Your task to perform on an android device: Open WinZip app, Go to the Archives and Decompress the File named CompressFile_20230706T161306Z.zip in the My Files folder
Image 0: 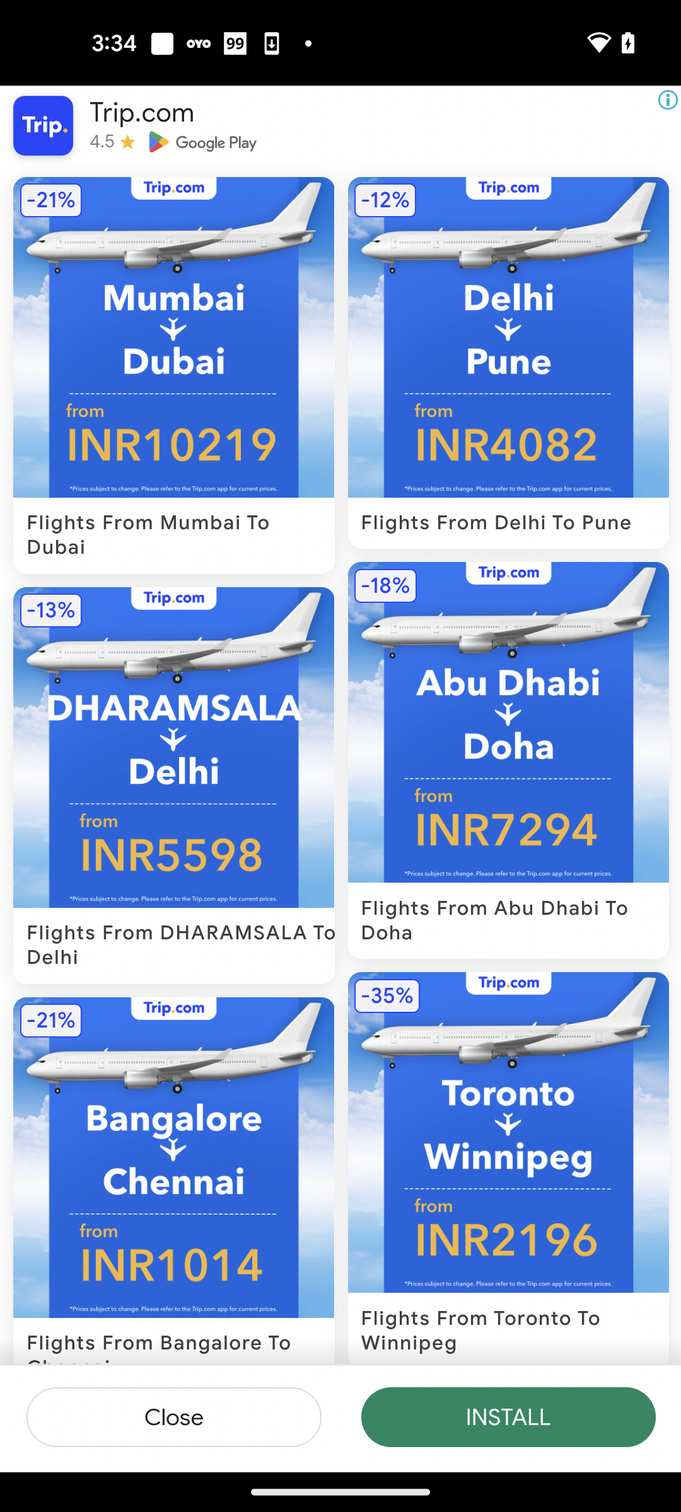
Open WinZip app
Step 0: open app "WinZip"
Image 1: 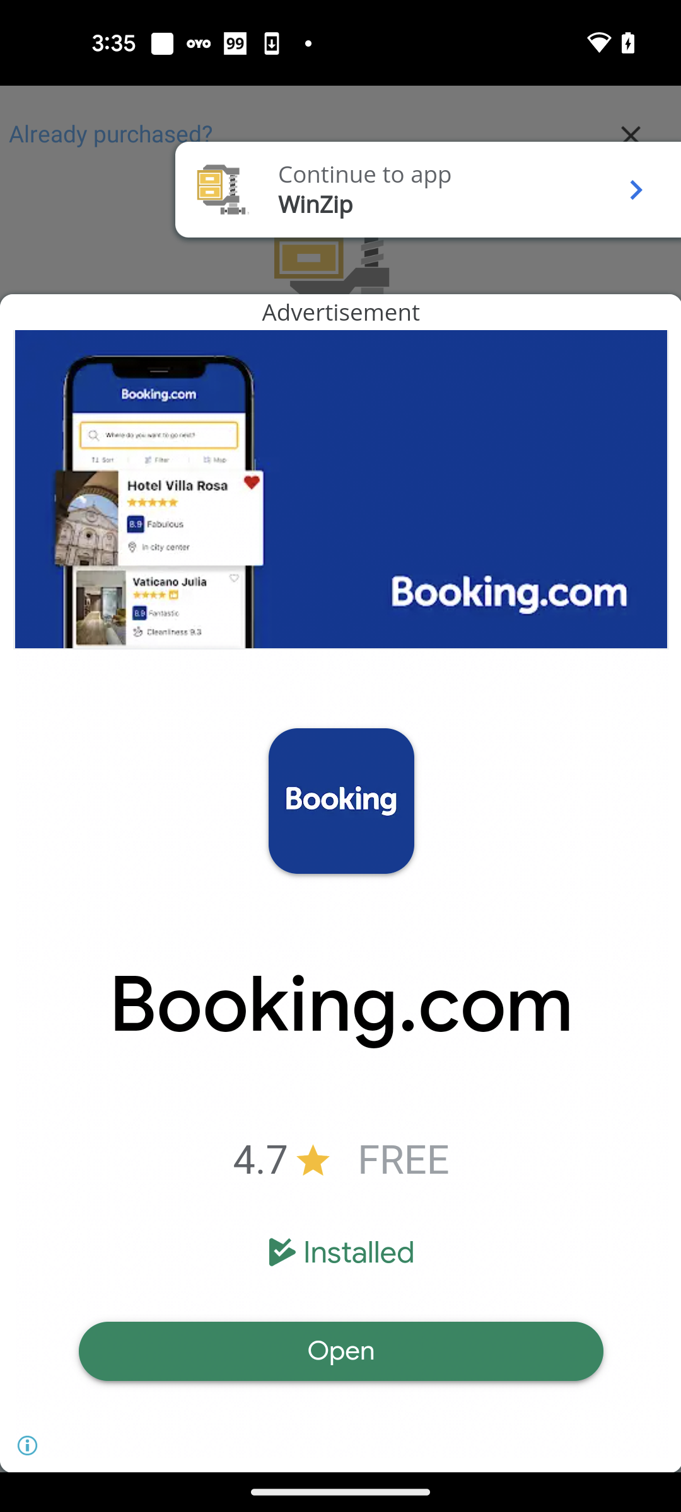
Click on the Continue to app option
Step 1: click (365, 175)
Image 2: 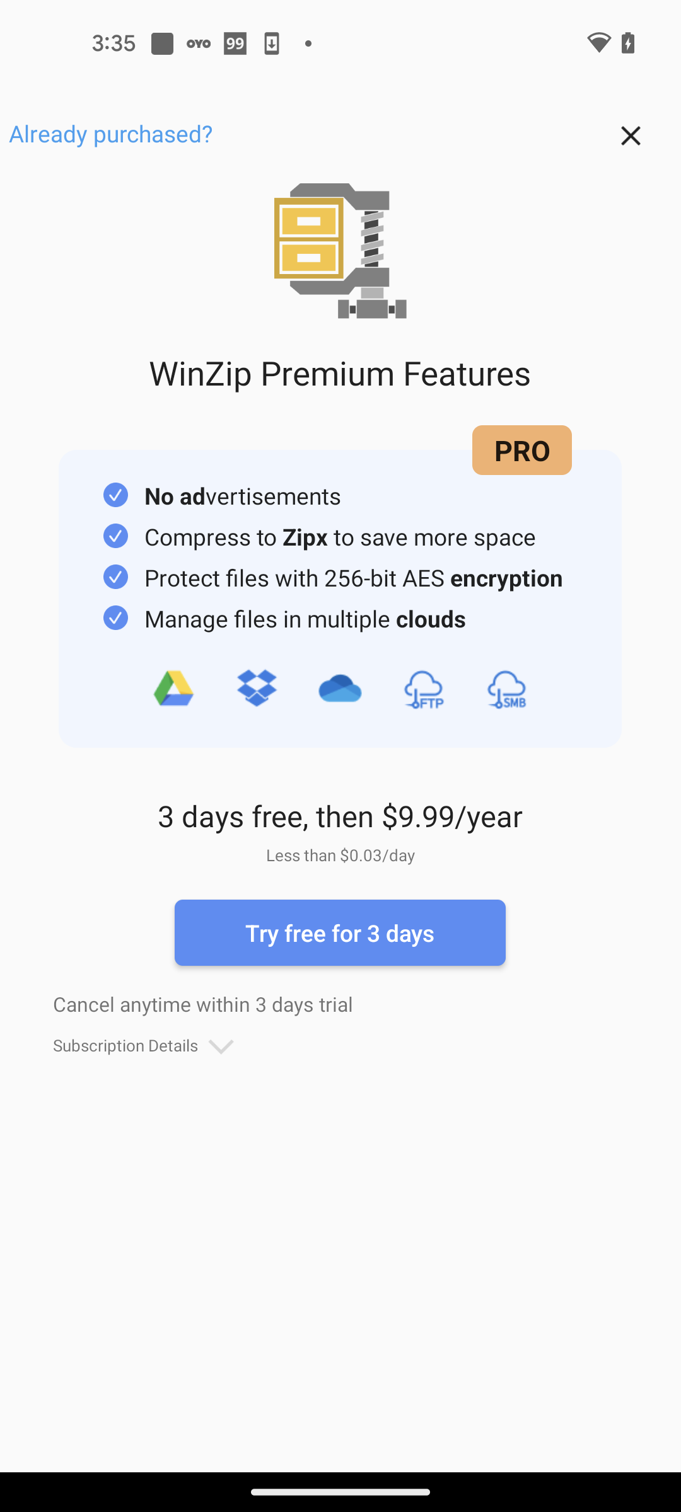
Click on the close icon at the top right corner of the screen
Step 2: click (629, 134)
Image 3: 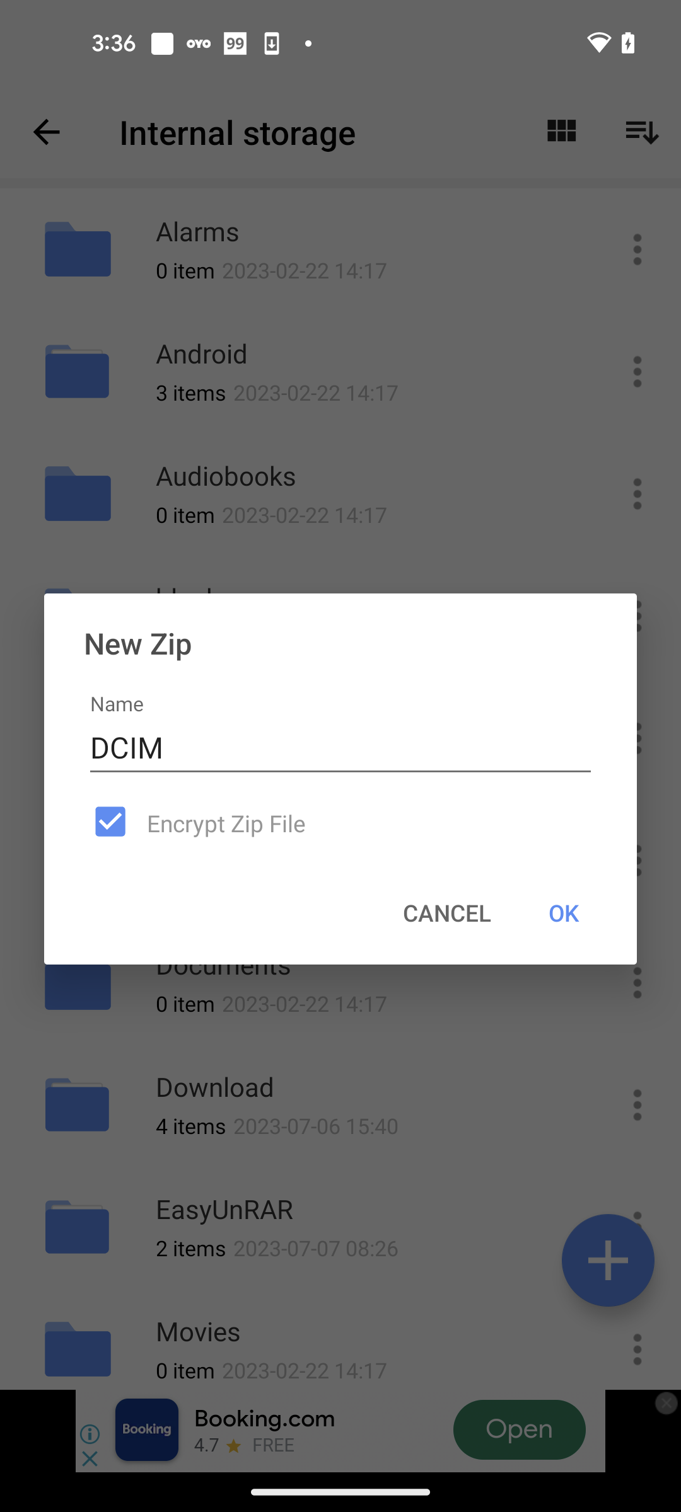
Go back to the previous page
Step 3: press back button
Image 4: 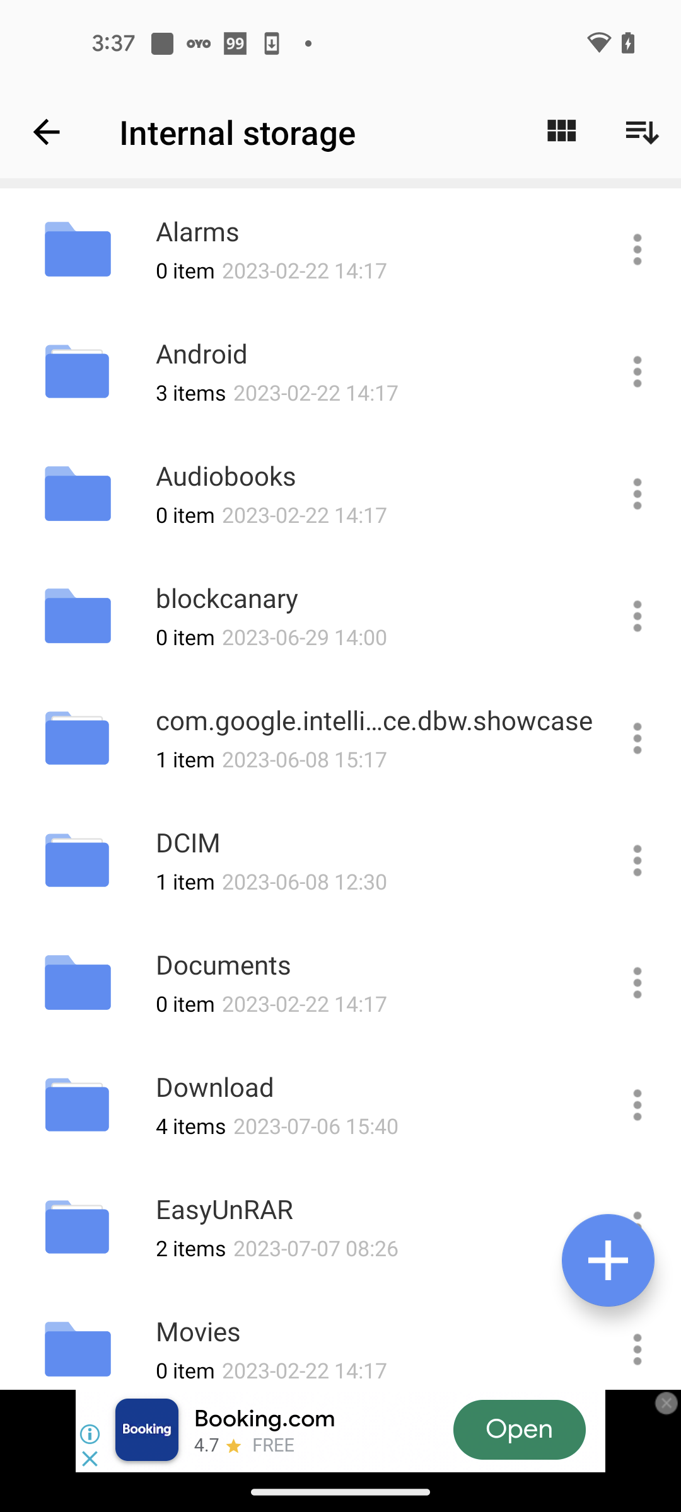
Go back to the previous page
Step 4: press back button
Image 5: 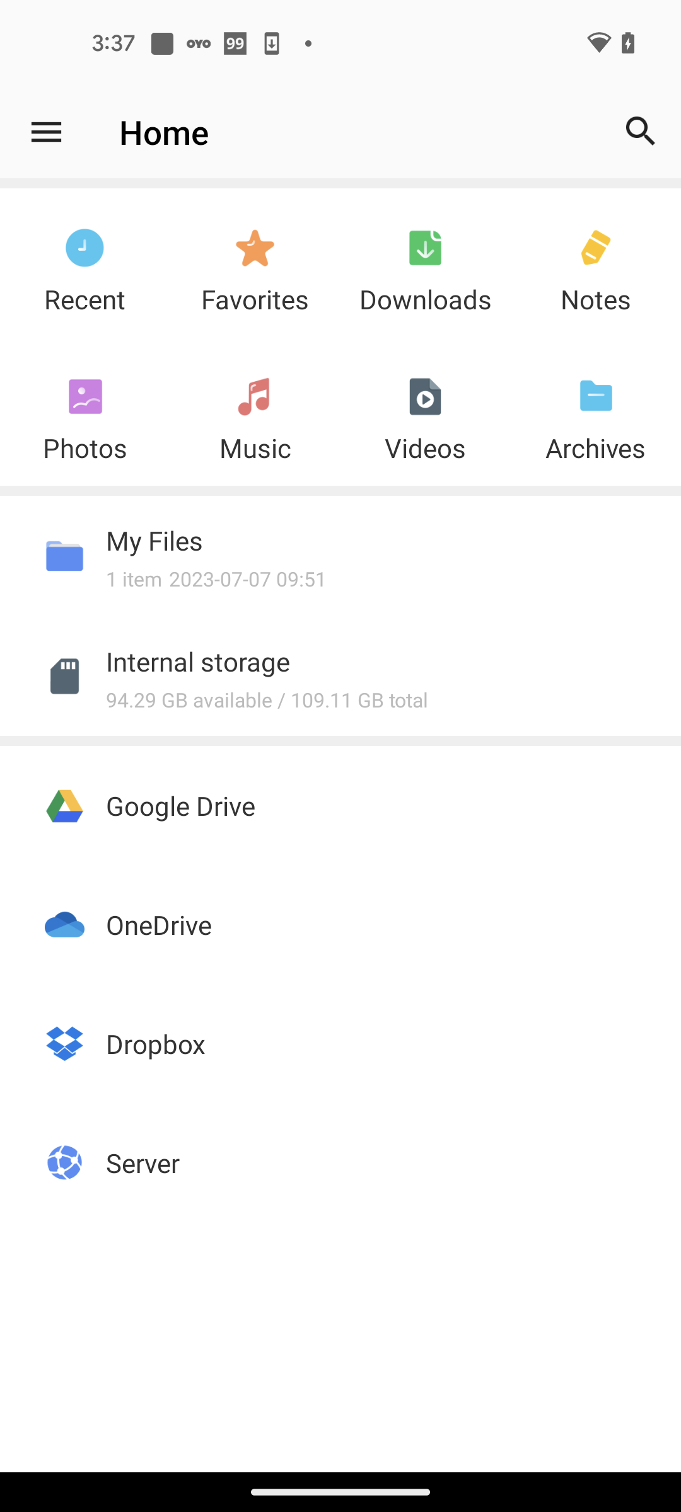
Go to the Archives
Step 5: click (602, 409)
Image 6: 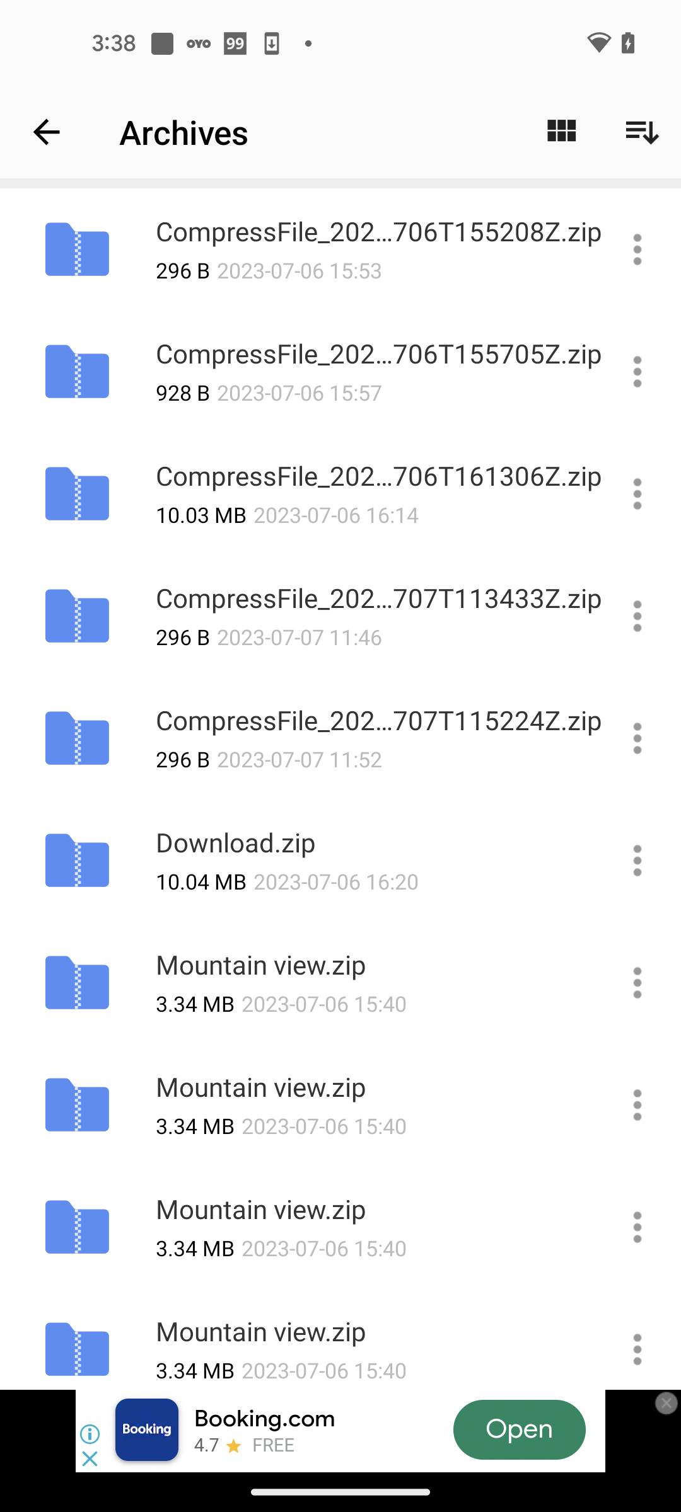
Click on the Three dots icon in front of CompressFile_20230706T161306Z.zip file
Step 6: click (636, 494)
Image 7: 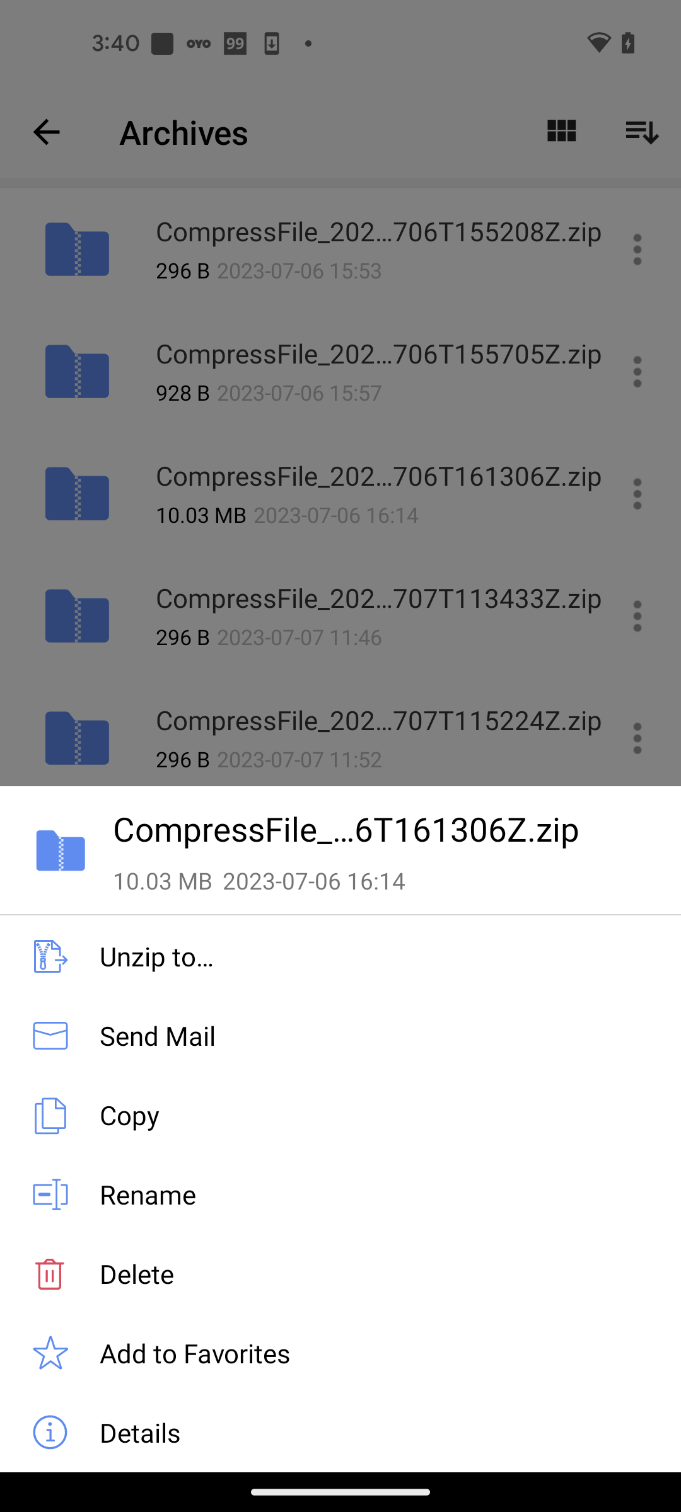
Click on the Unzip to option
Step 7: click (156, 956)
Image 8: 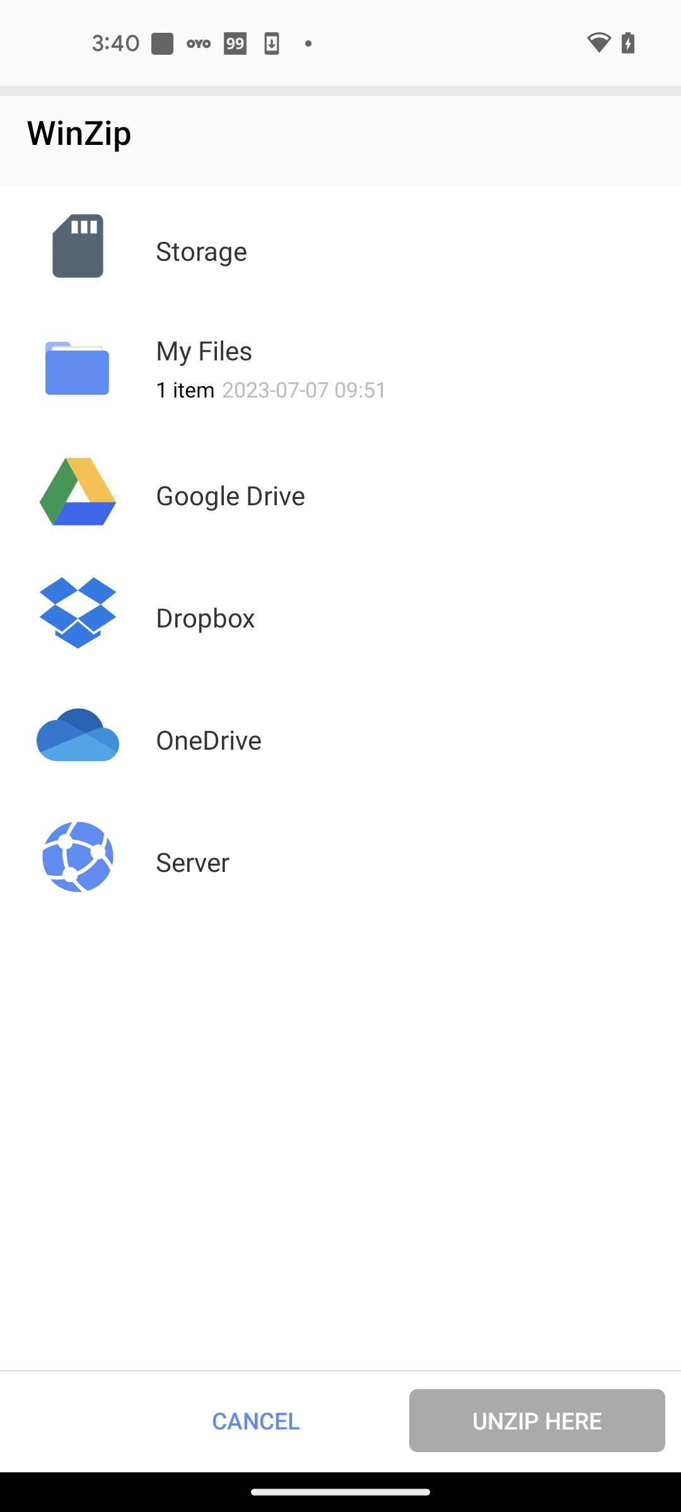
Select the My Files option
Step 8: click (204, 350)
Image 9: 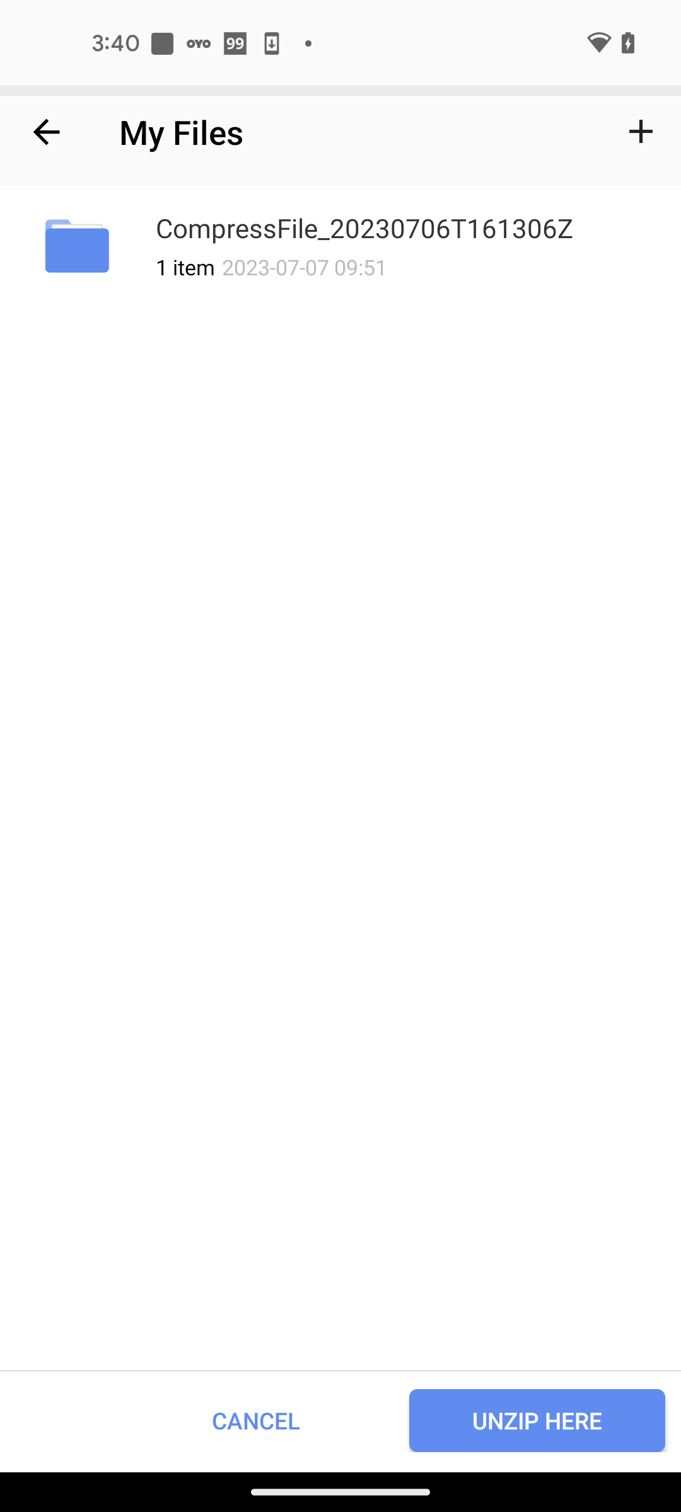
Click on the UNZIP HERE button at the bottom right corner of the screen
Step 9: click (537, 1420)
Image 10: 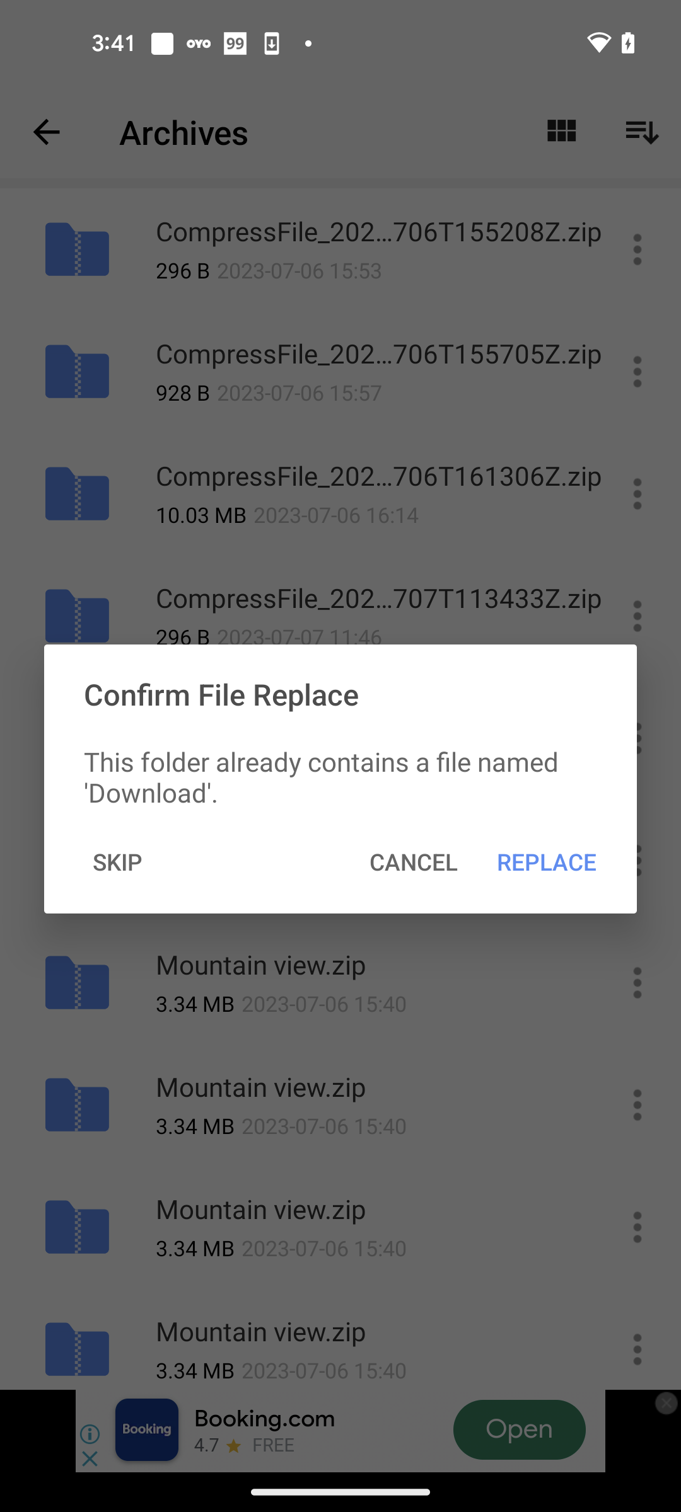
Click on the Replace option
Step 10: click (547, 861)